Your task to perform on an android device: I want to search for Starbucks Cafe on the Rappi app because I want to get food because I'm hungry.
Image 0: 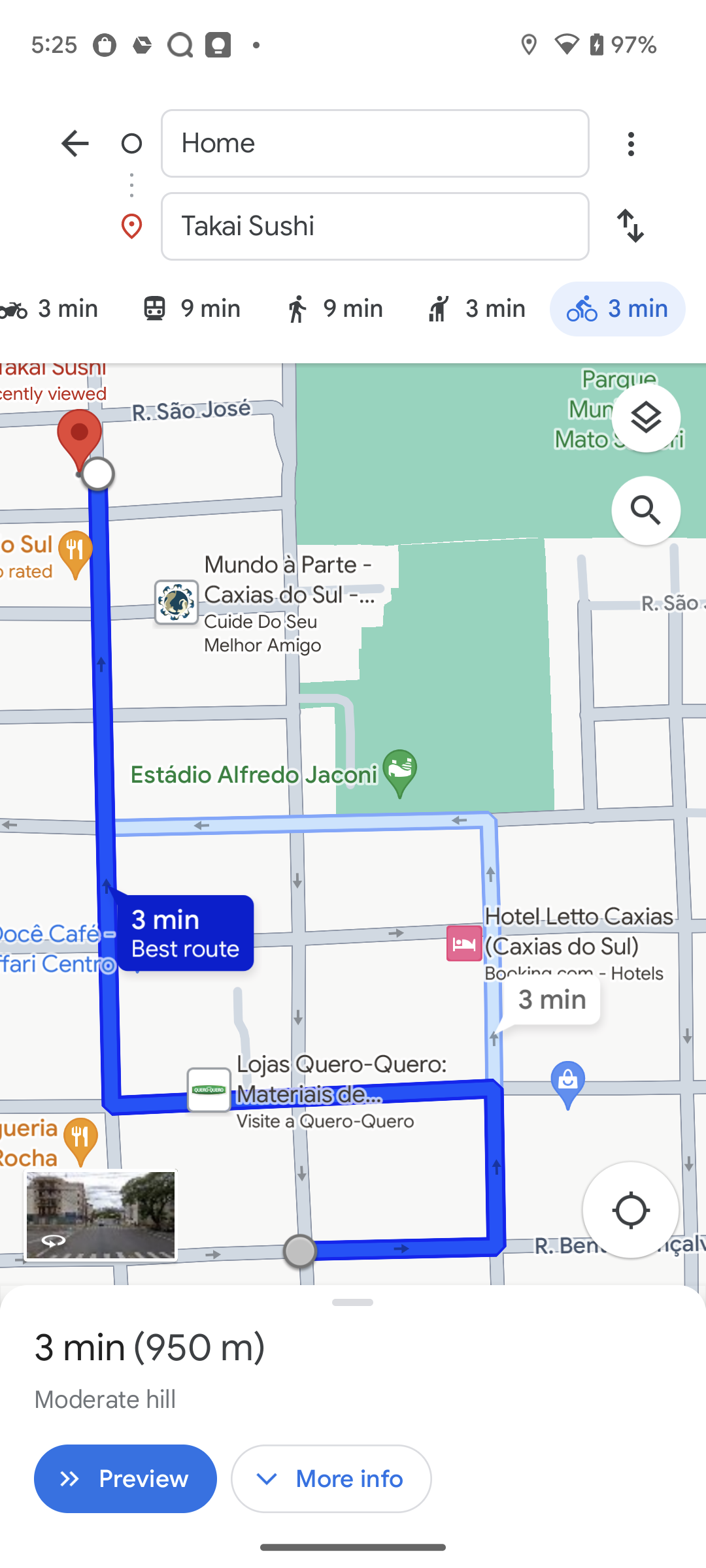
Open Rappi App
Step 0: open app "Rappi"
Image 1: 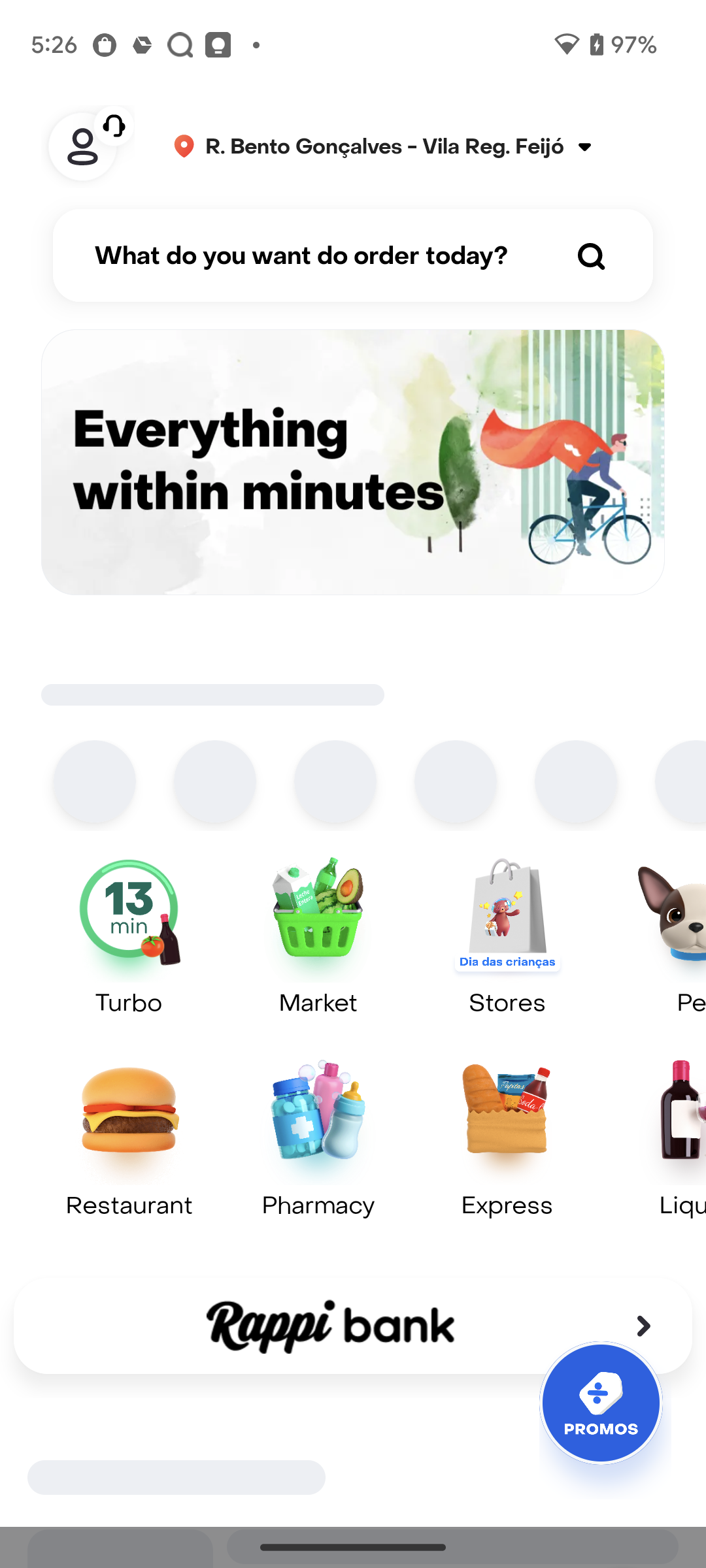
Click on the search bar at the top of screen
Step 1: click (352, 255)
Image 2: 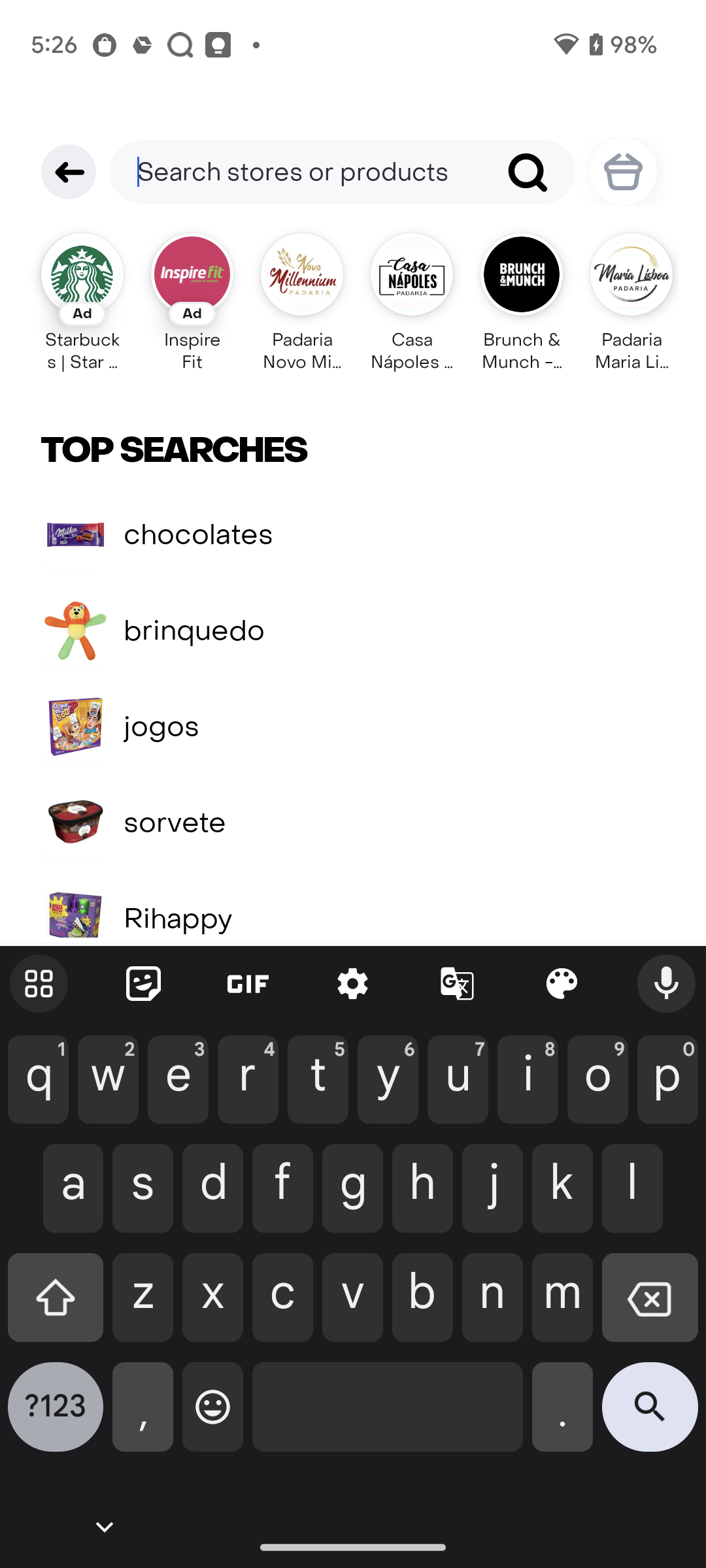
Search for Starbucks
Step 2: type "Starbucks"
Image 4: 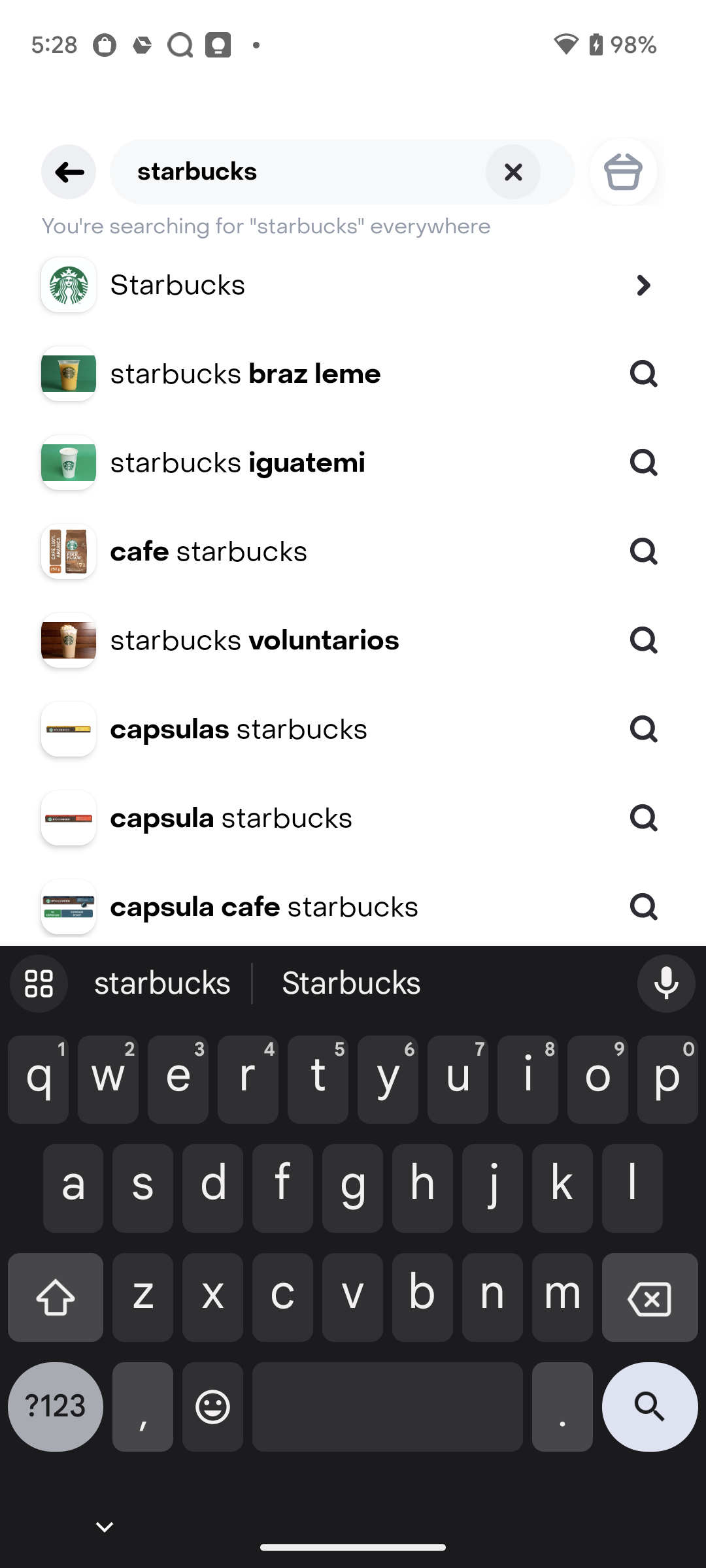
Click on the first search option
Step 4: click (366, 285)